Your task to perform on an android device: Delete the alarm 6:30 AM the simple Alarm Clock app
Image 0: 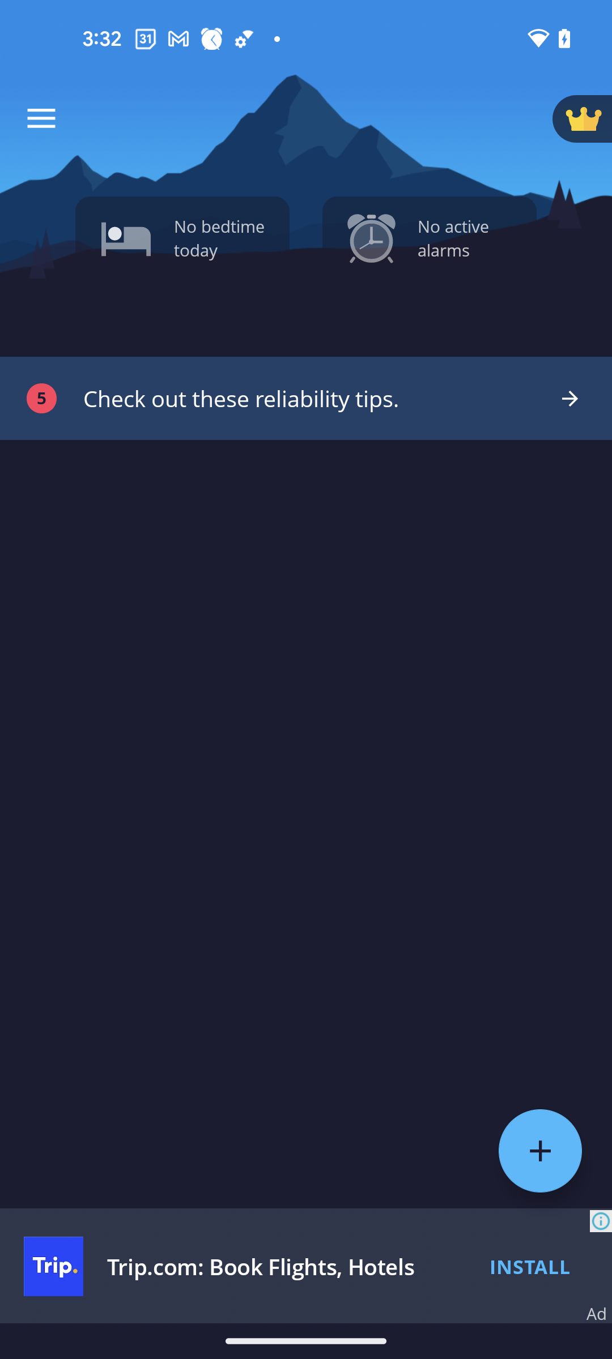
Open the Simple Alarm app
Step 0: open app "Simple Alarm"
Image 1: 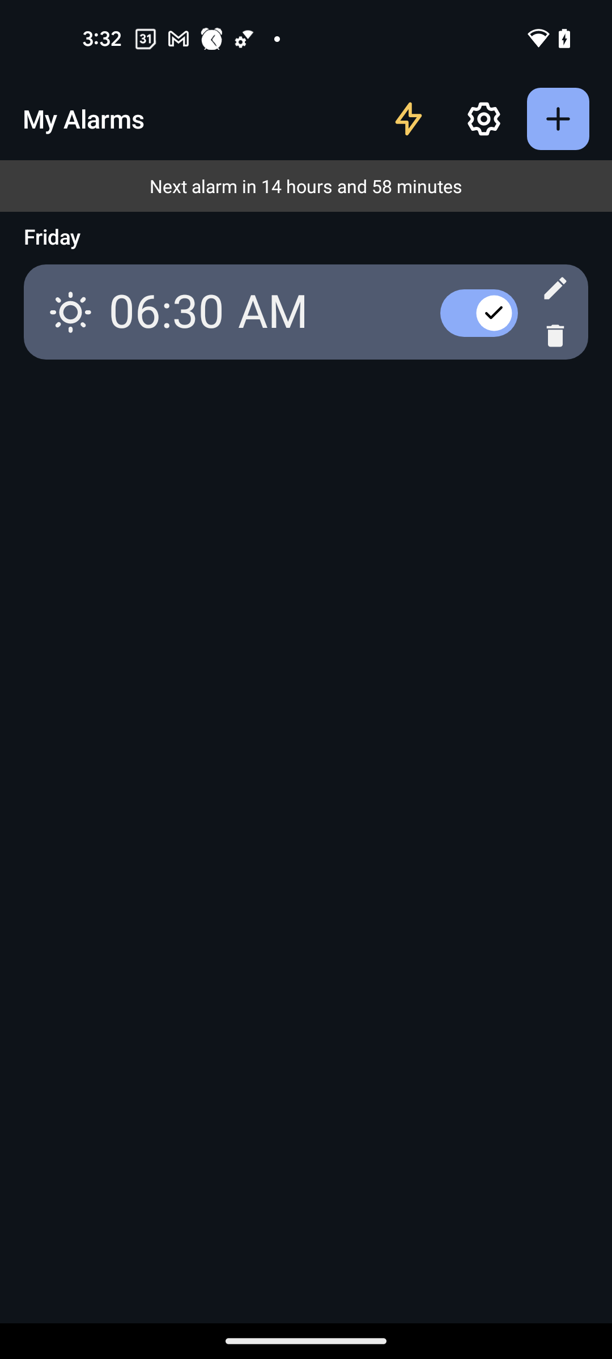
Click on the Delete button of the 6:30 AM alarm
Step 1: click (555, 335)
Image 2: 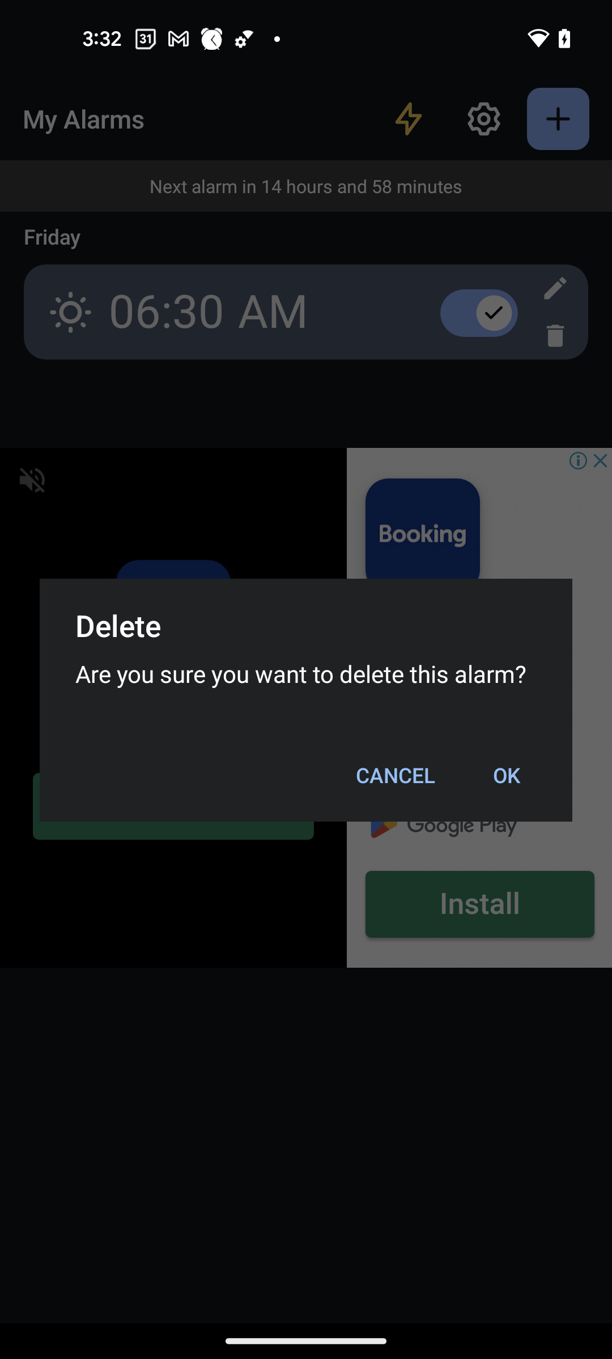
Click OK in the pop up
Step 2: click (506, 775)